Your task to perform on an android device: I should set a goal of one month to finish the learning.
Image 0: 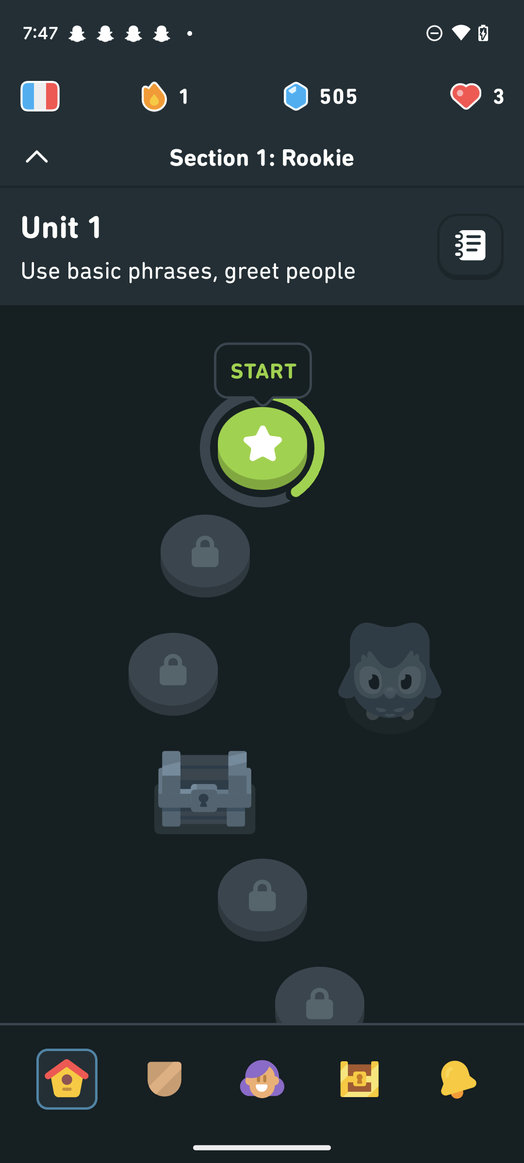
Click on the fire icon
Step 0: click (171, 96)
Image 1: 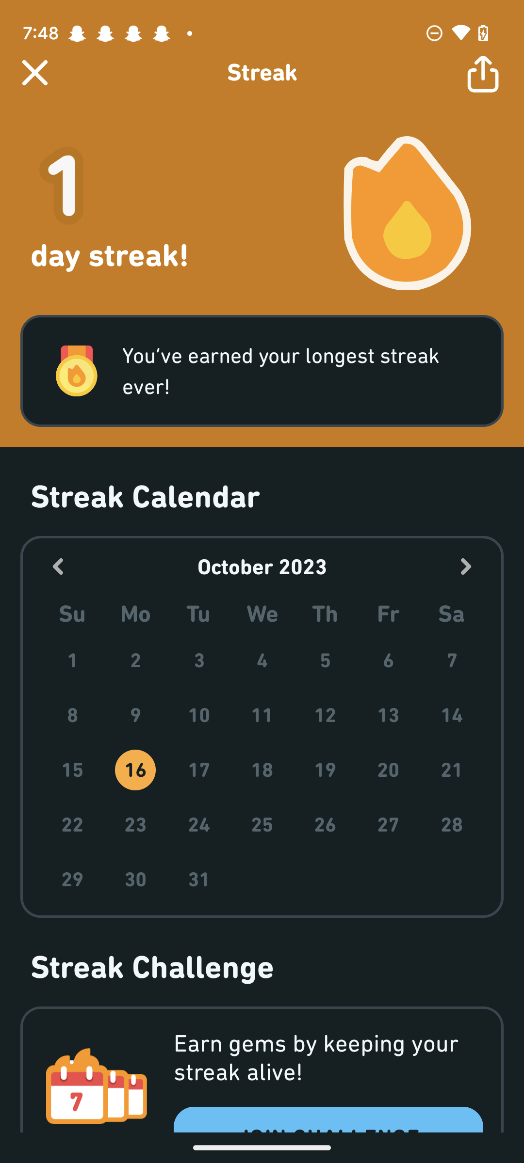
Swipe up to view challenge option.
Step 1: scroll down
Image 2: 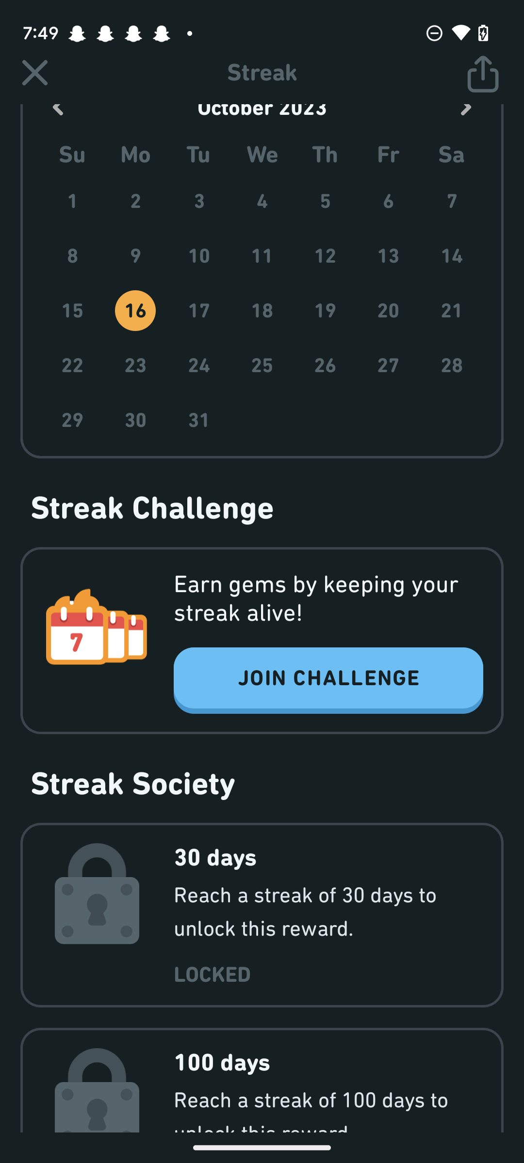
Click on the join challenge button.
Step 2: click (328, 680)
Image 3: 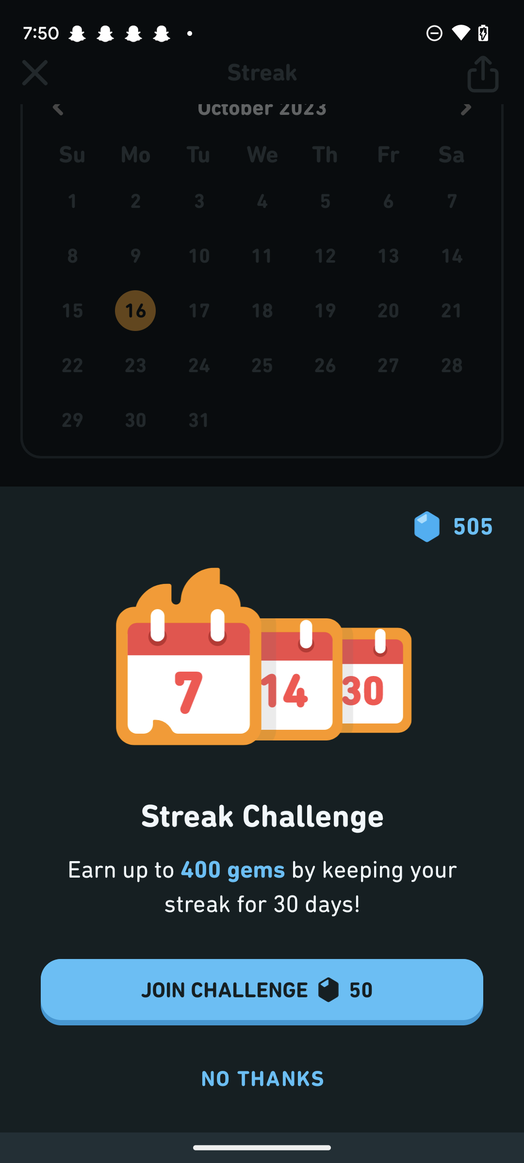
Click on the join challenge 50 button
Step 3: click (224, 990)